Your task to perform on an android device: I need to visit Berlin for a meeting on oct 15th of November, so i want to search for a hotel for my stay.
Image 0: 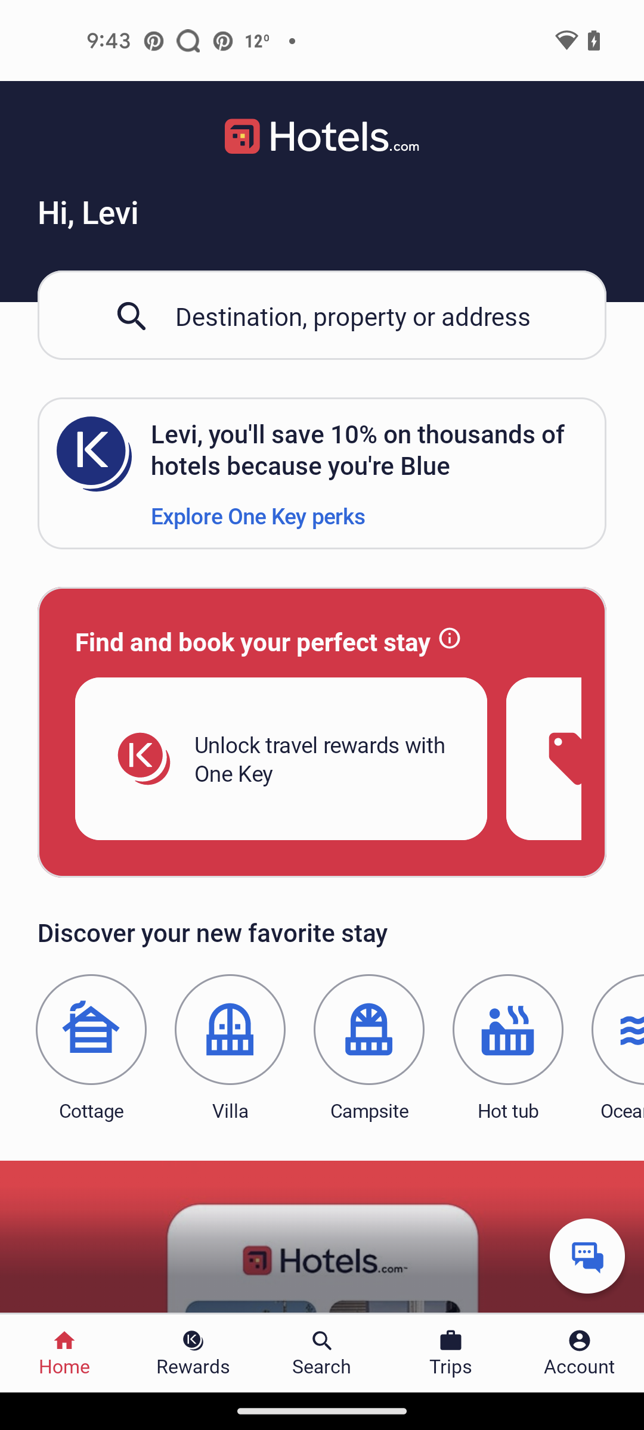
Click on the destination search box on the top of the screen.
Step 0: click (353, 316)
Image 1: 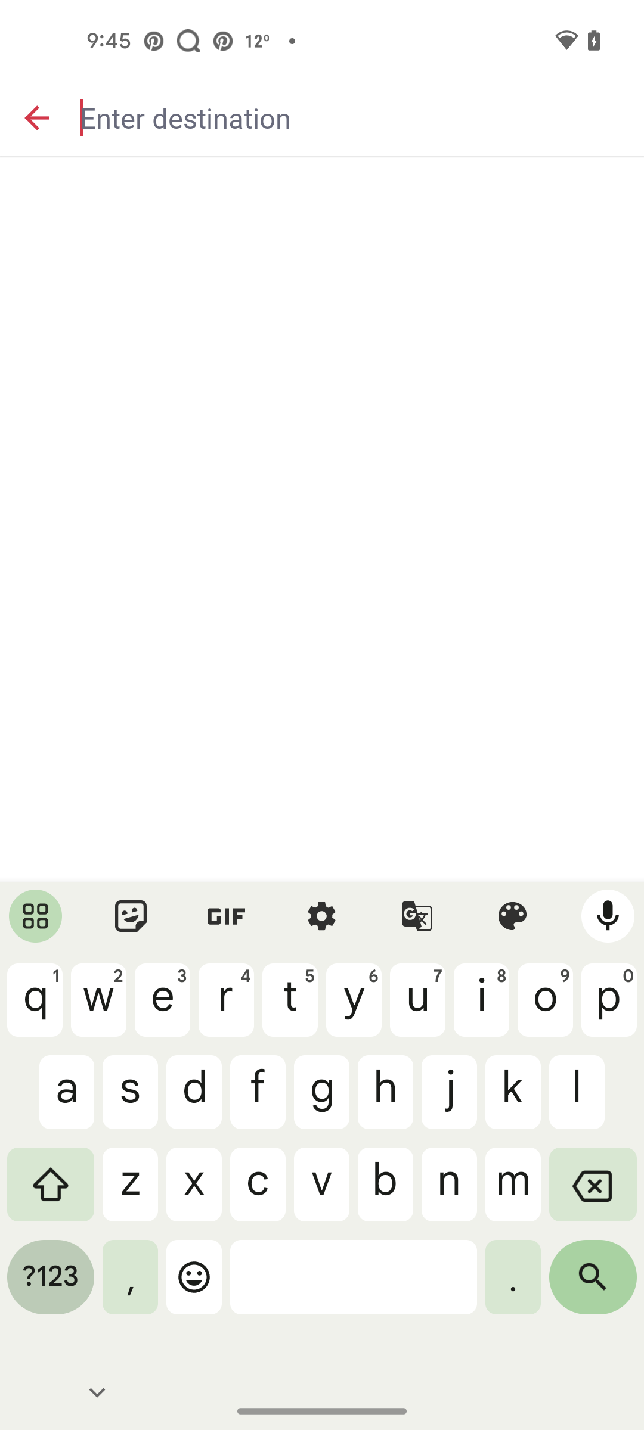
Type Berlin
Step 1: type "Berlin"
Image 2: 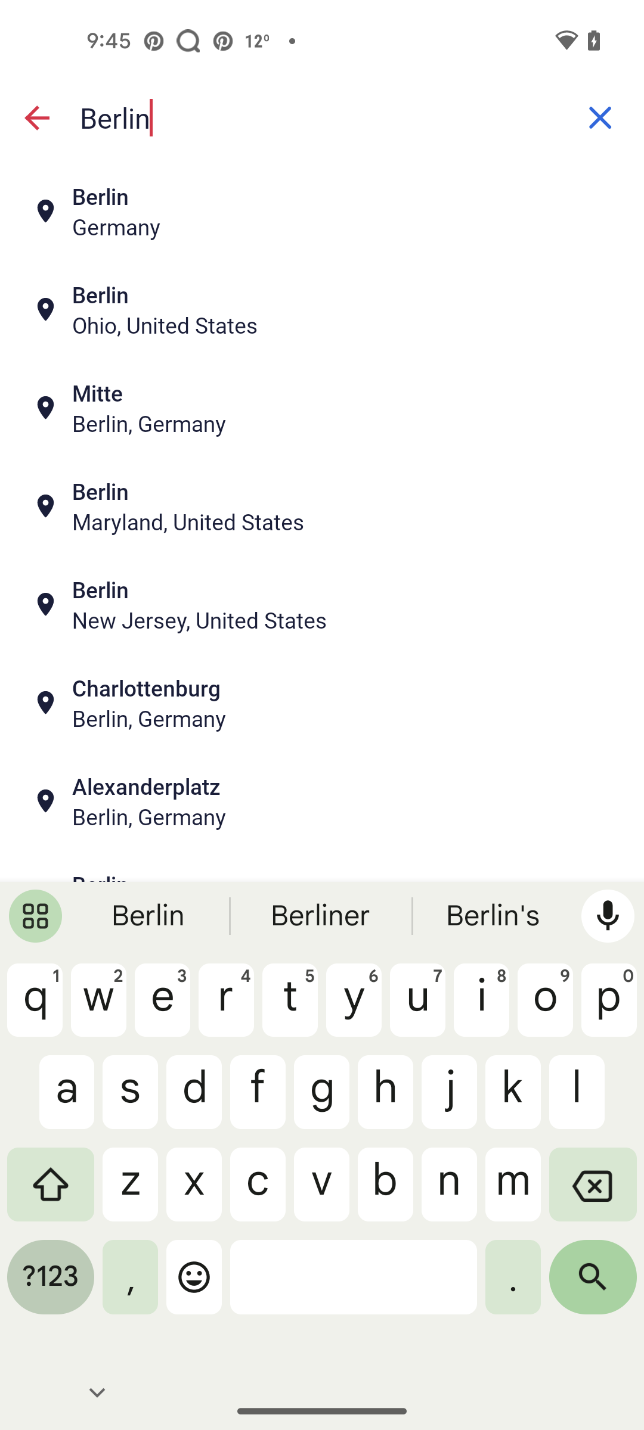
Click on the first option.
Step 2: click (345, 211)
Image 3: 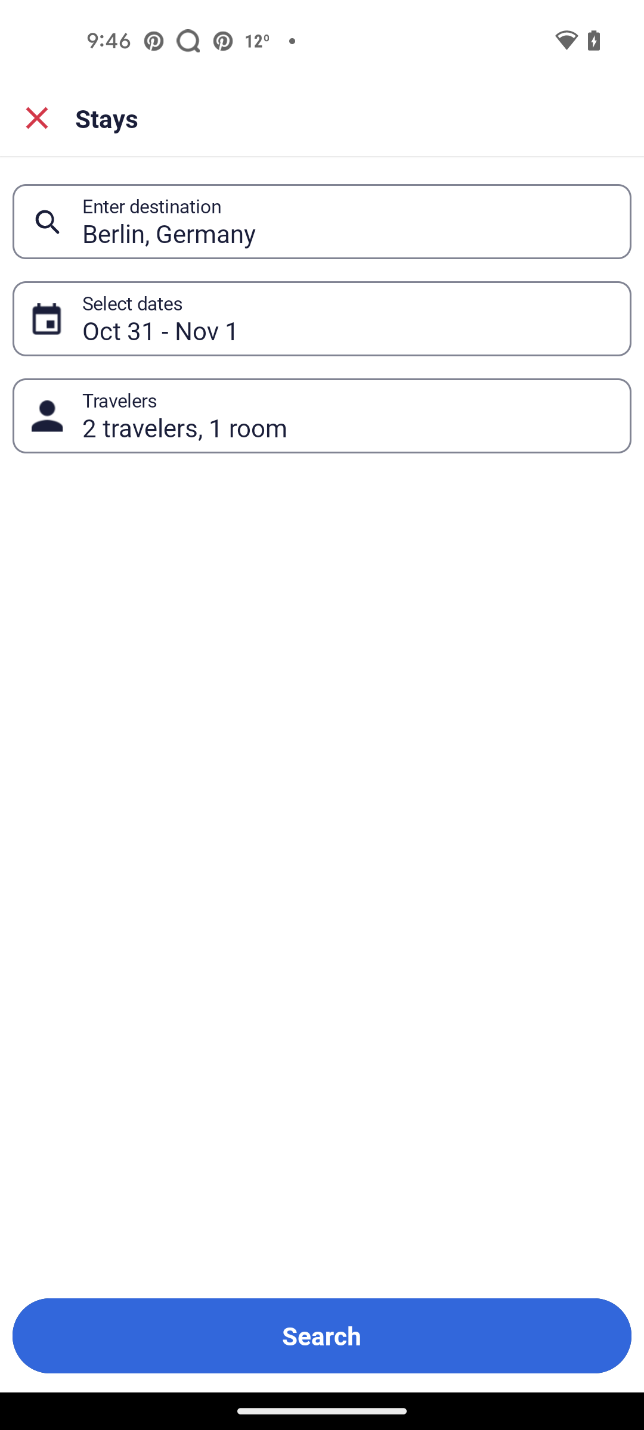
Click on select dates option.
Step 3: click (347, 319)
Image 4: 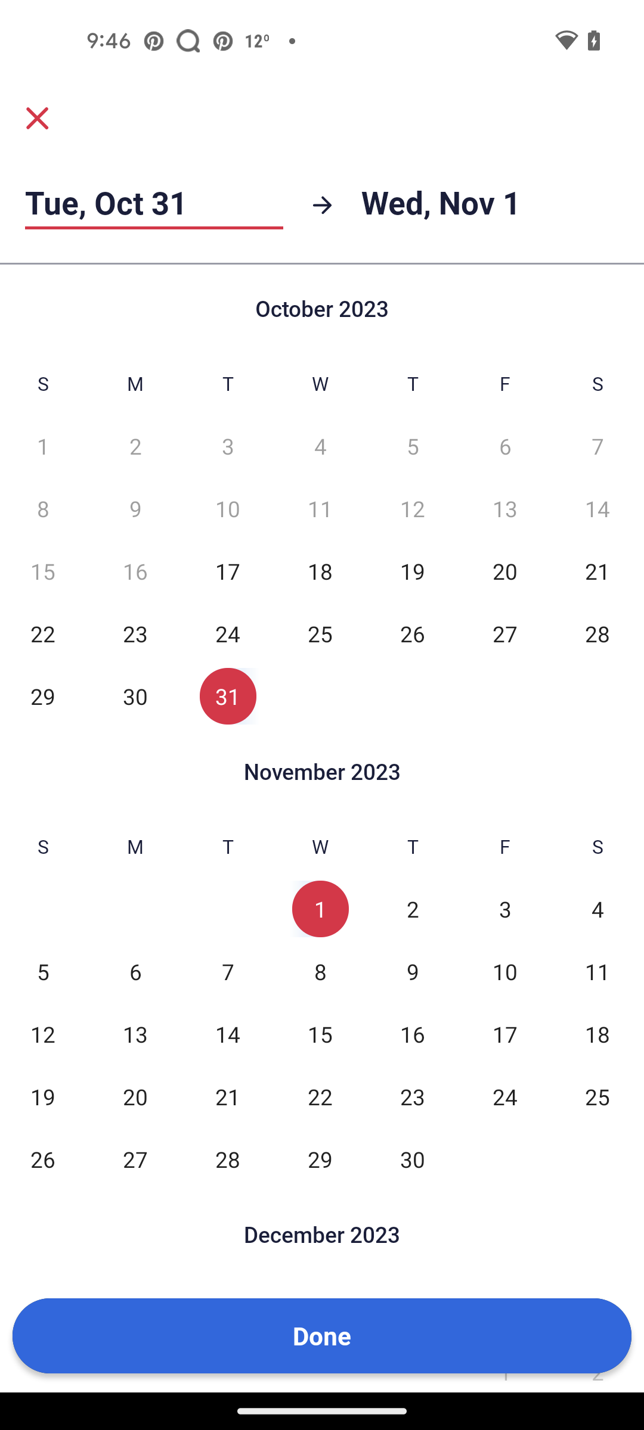
Click on 15th of November.
Step 4: click (320, 1034)
Image 5: 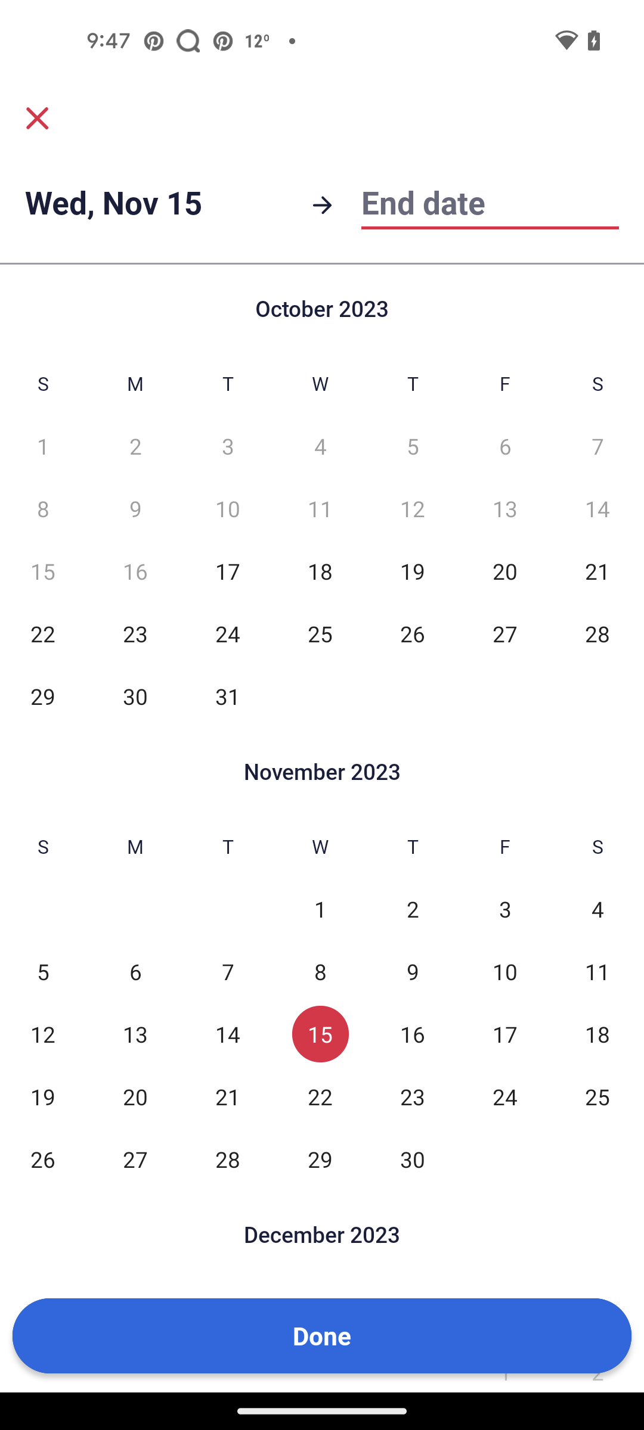
Click on 16th of November as check-out date.
Step 5: click (413, 1034)
Image 6: 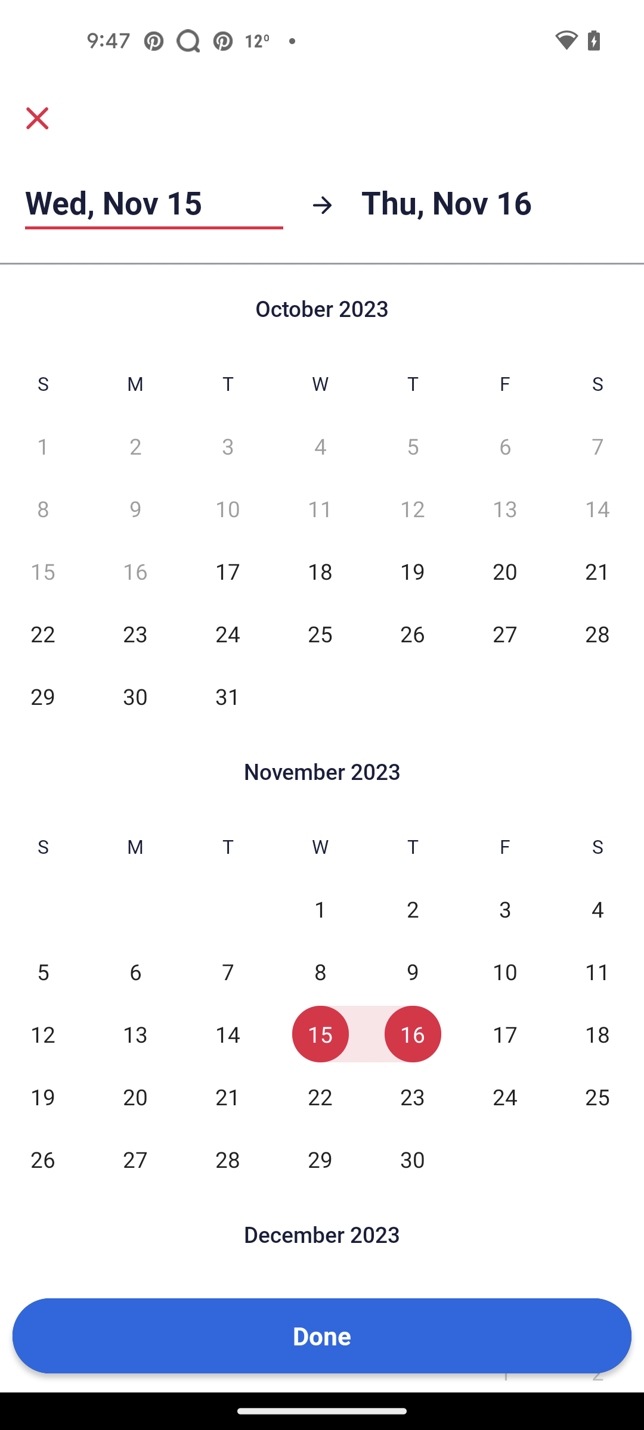
Click on done button.
Step 6: click (320, 1309)
Image 7: 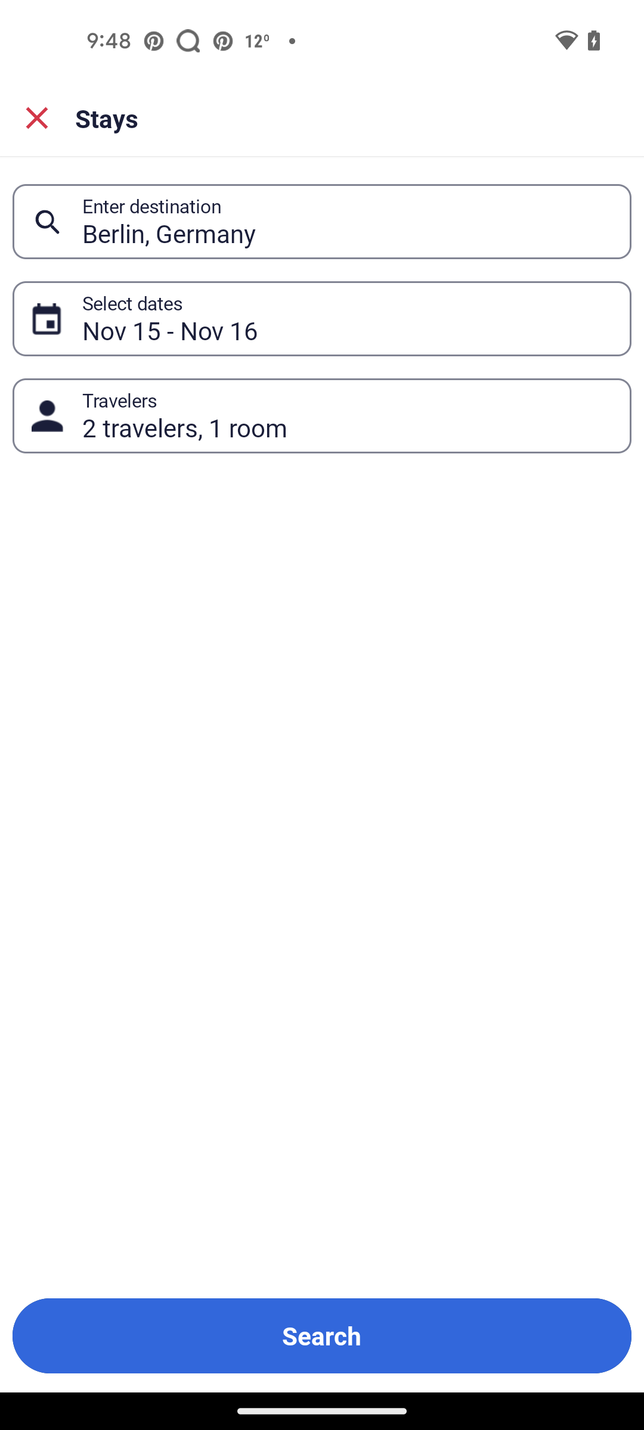
Click on Travelers option to select one person.
Step 7: click (347, 416)
Image 8: 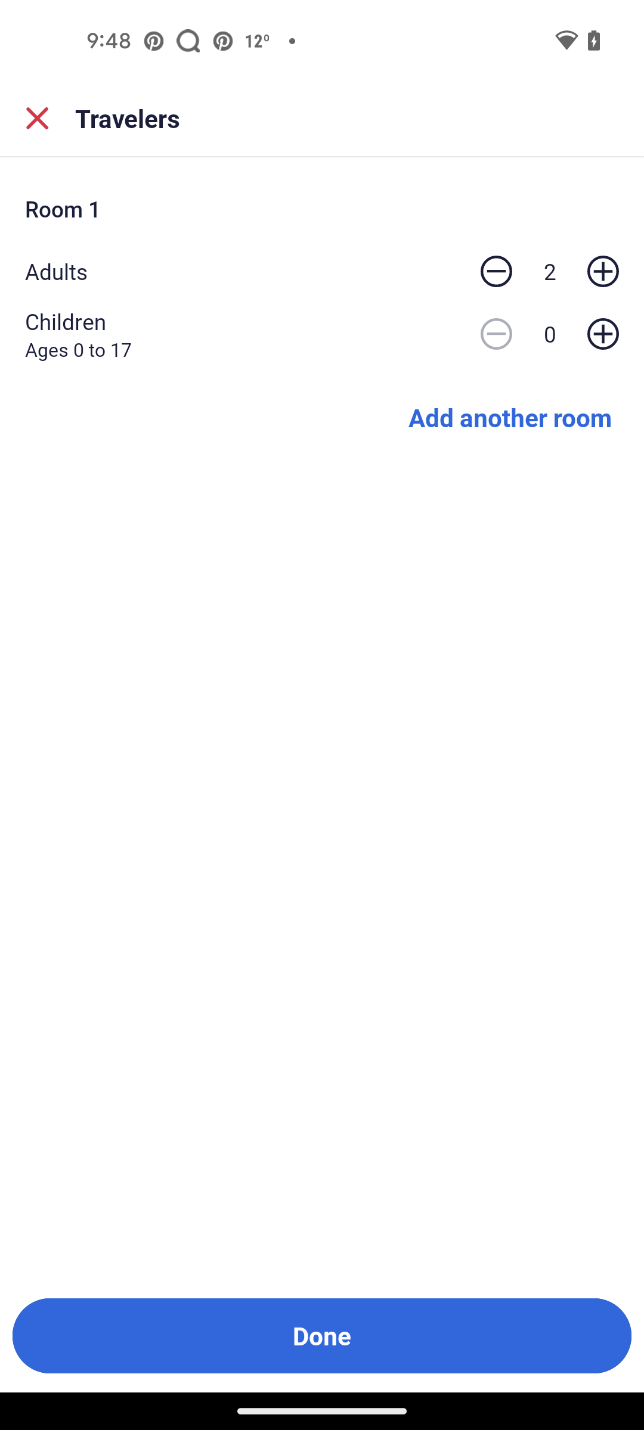
Click on '-' button in front of Adults in order to decrease the number of adults.
Step 8: click (496, 271)
Image 9: 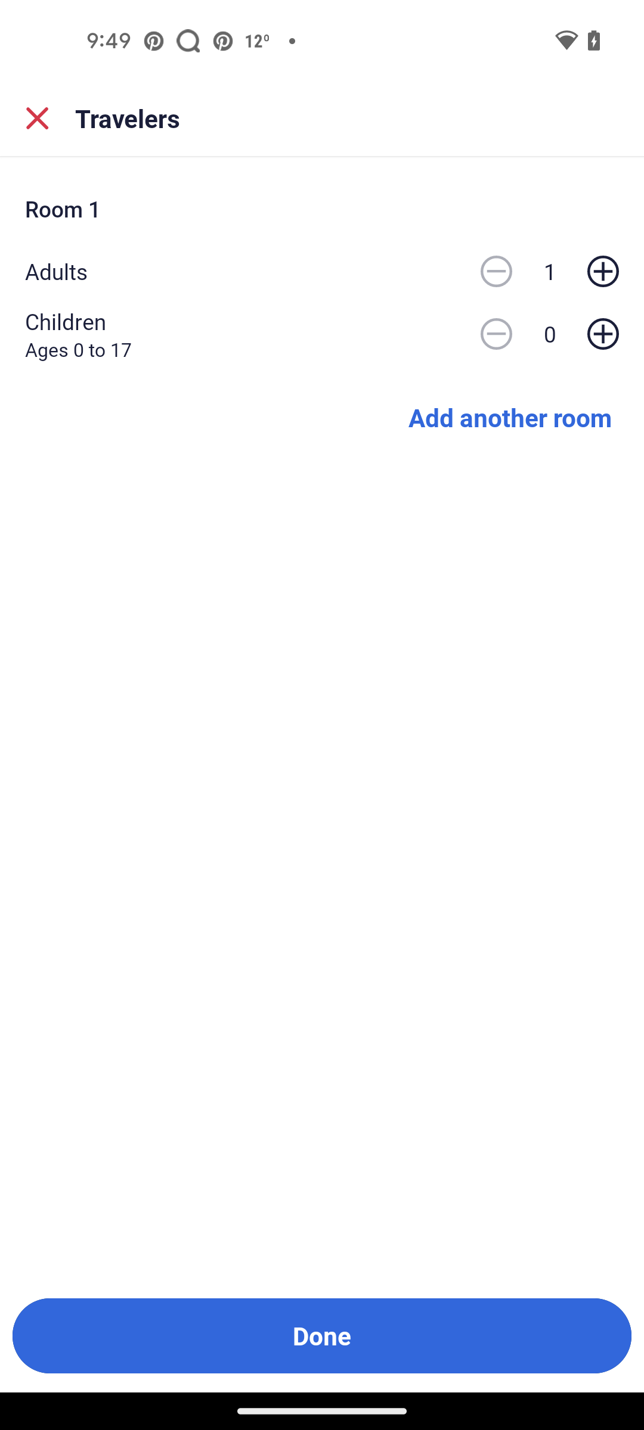
Click on Done button on the bottom of the screen.
Step 9: click (322, 1335)
Image 10: 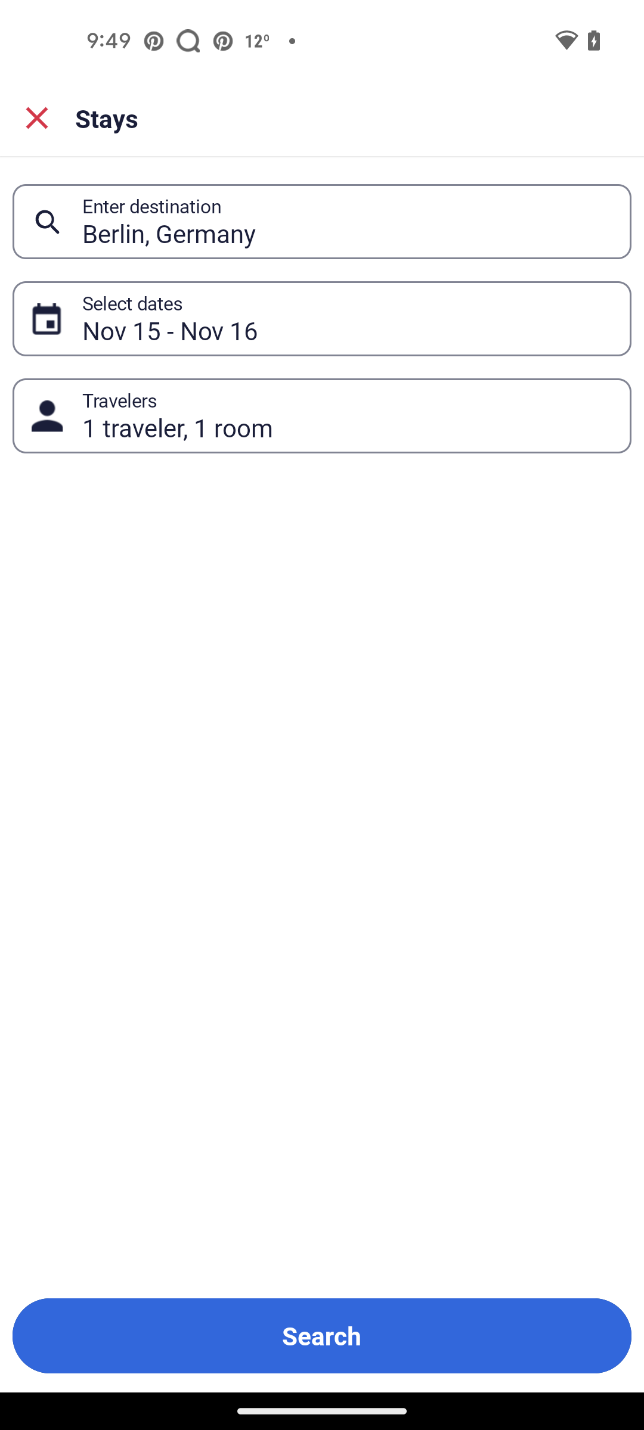
Click on search button on the bottom of the screen.
Step 10: click (321, 1335)
Image 11: 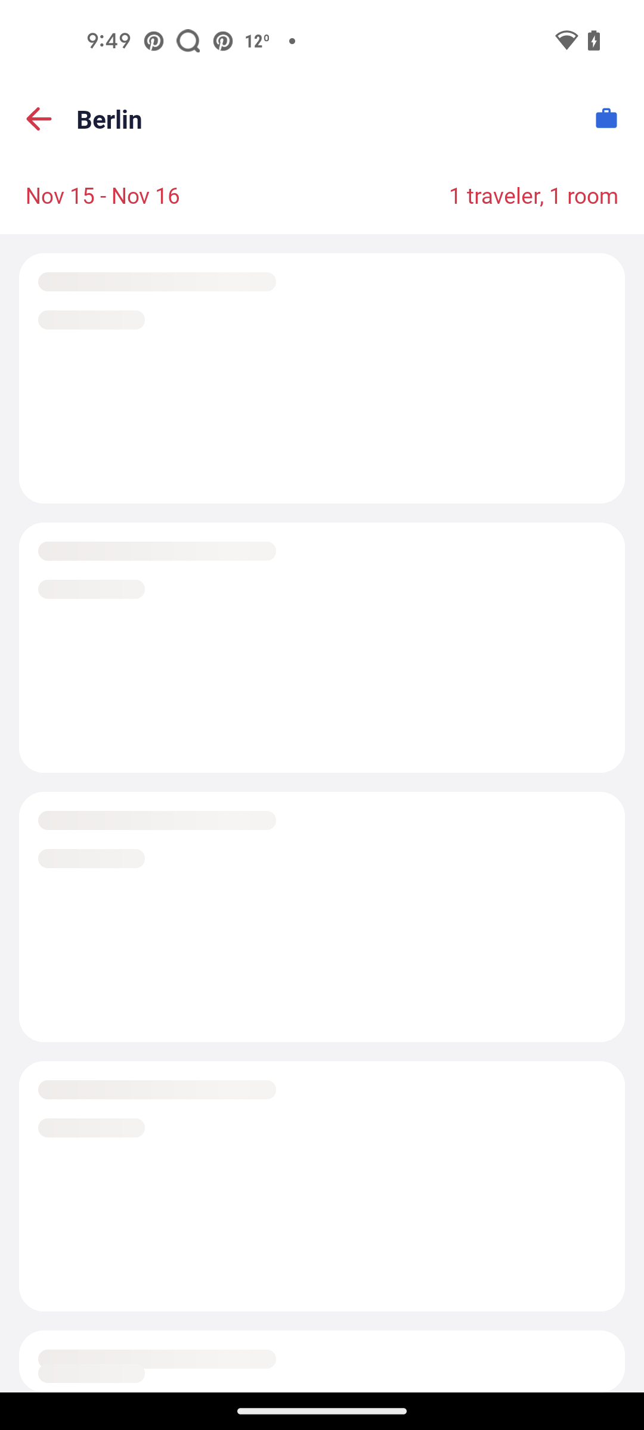
Click on search button on the bottom of the screen.
Step 11: wait